Your task to perform on an android device: I will unstar the email because it is no longer important.
Image 0: 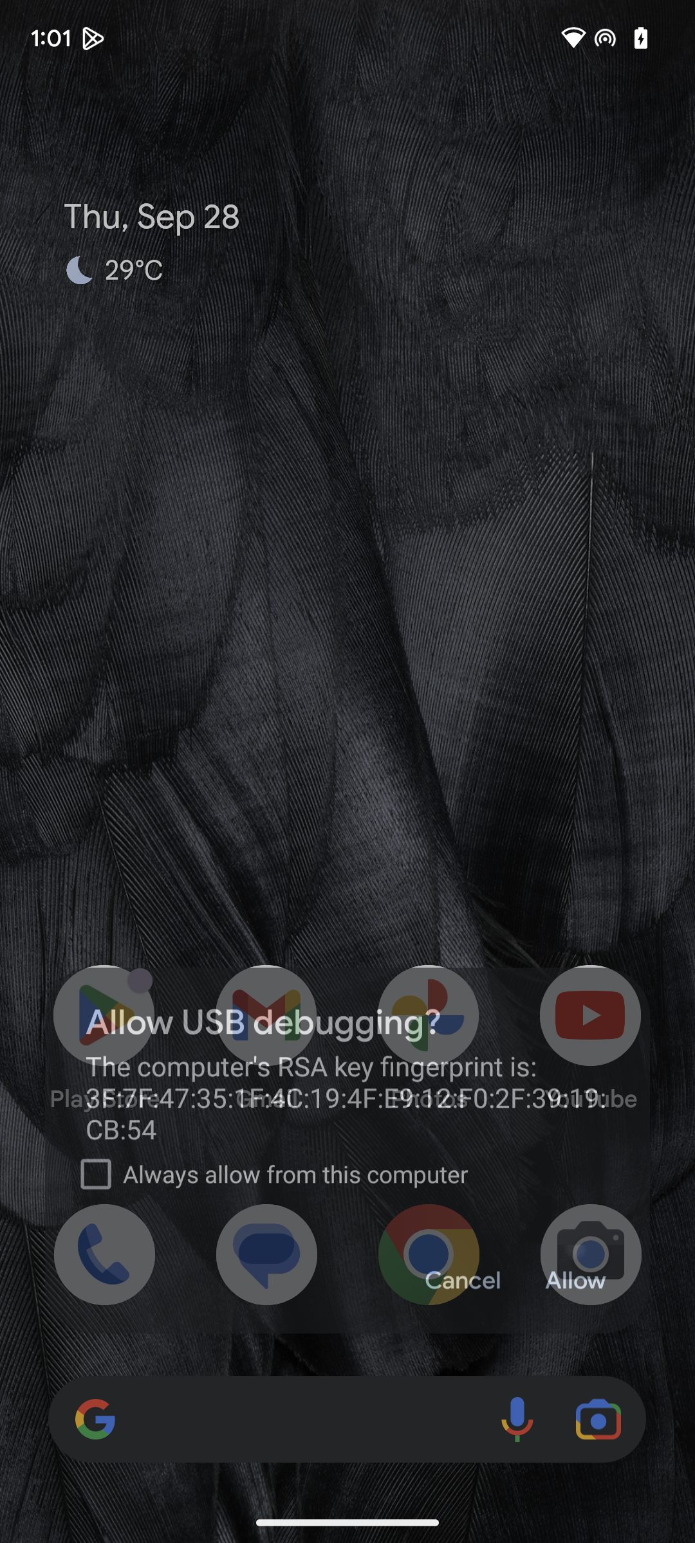
Click on Gmail app.
Step 0: click (266, 1036)
Image 1: 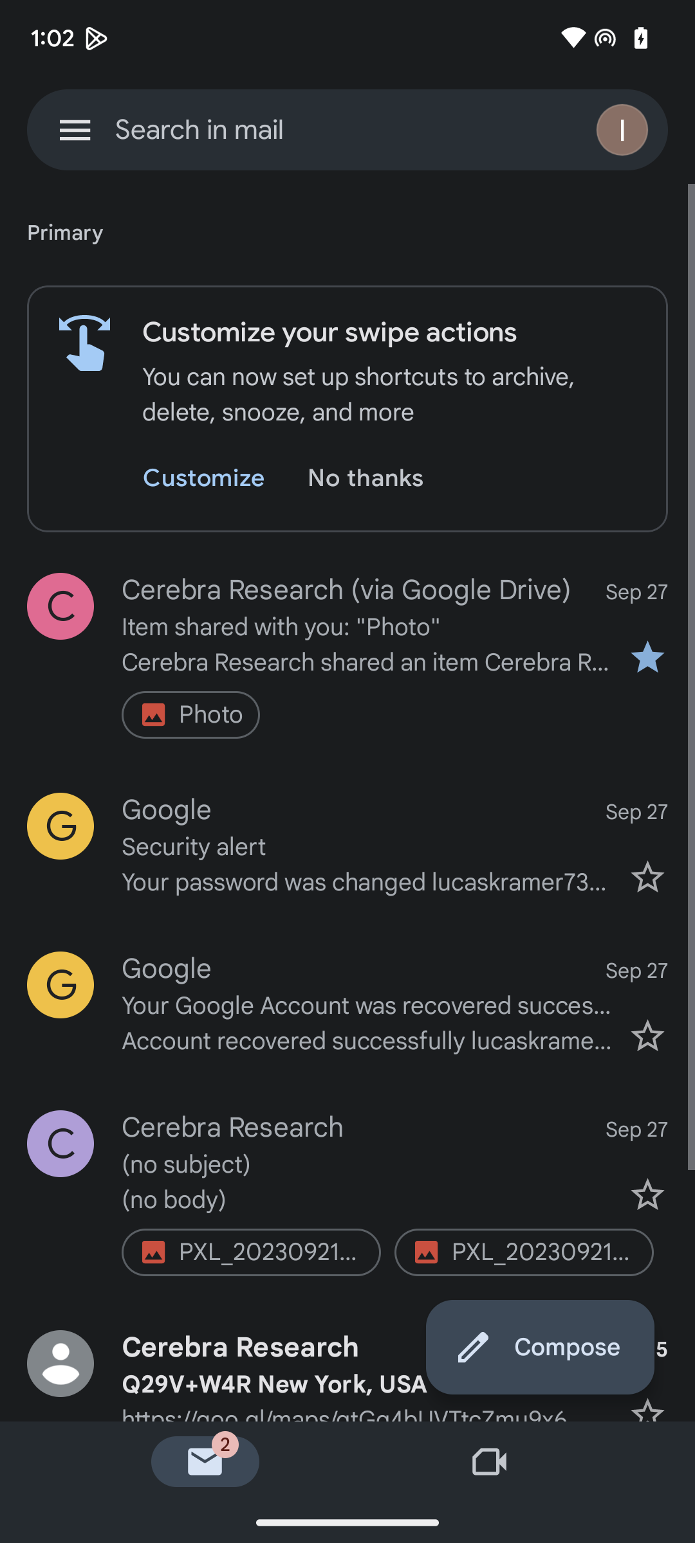
Click on star visible on the first mail.
Step 1: click (347, 655)